Your task to perform on an android device: Create a playlist with the title name Funny Video without adding any video.
Image 0: 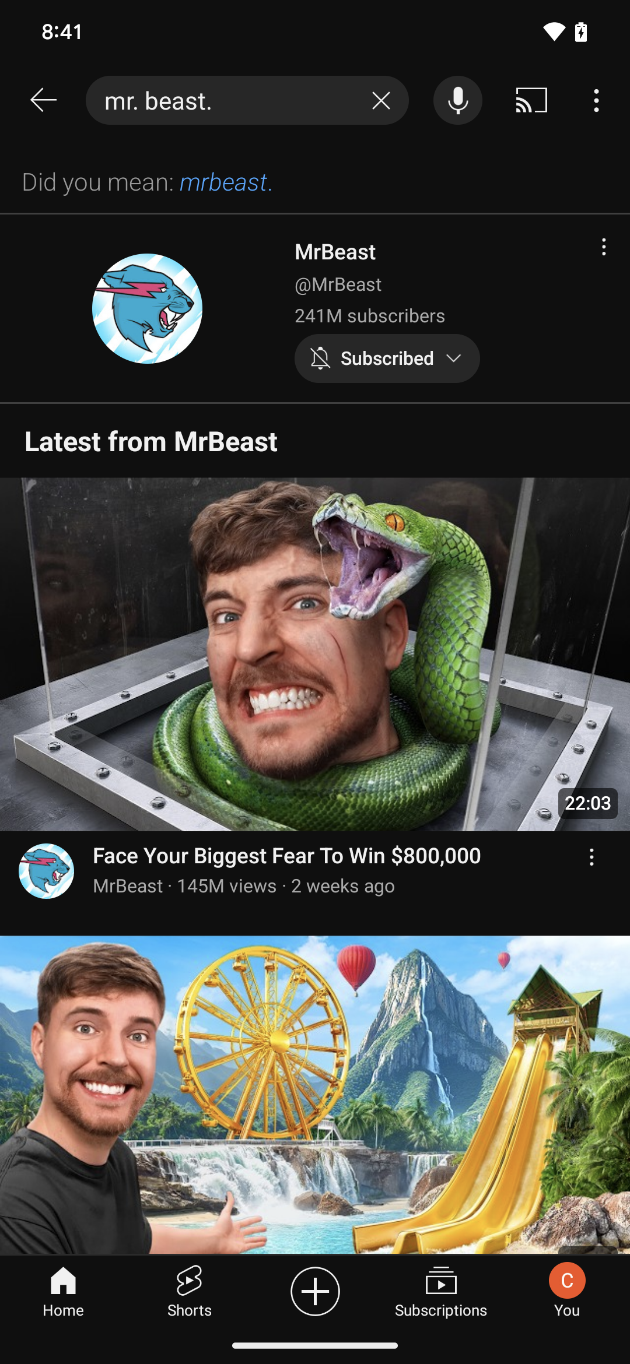
Click on the profile icon at the bottom right corner of the screen.
Step 0: click (567, 1291)
Image 1: 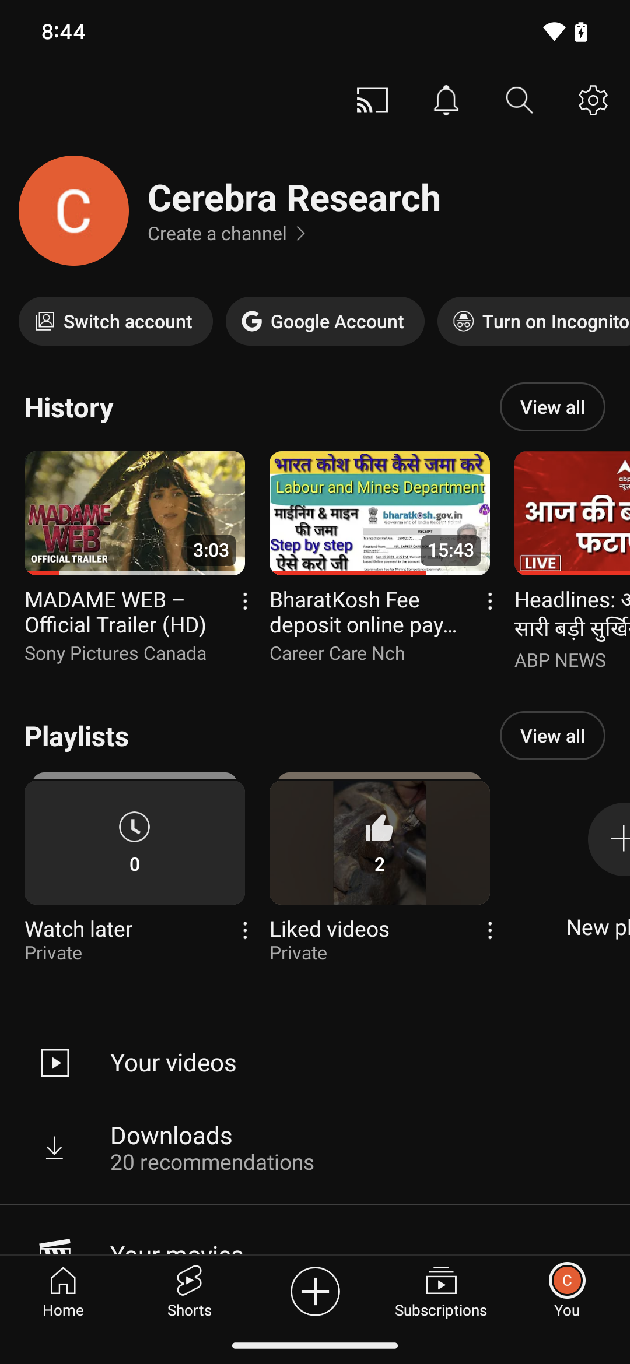
Click on the add button of the new playlist icon.
Step 1: click (607, 842)
Image 2: 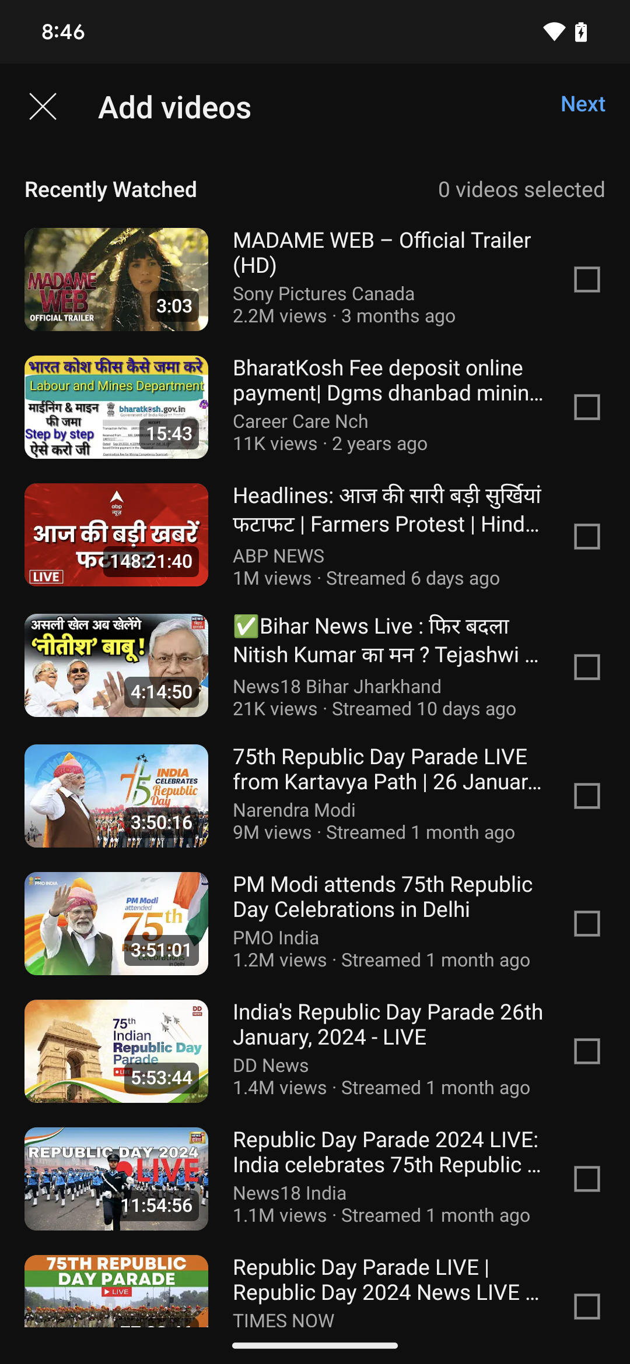
Click on the next button at the top right corner of the screen.
Step 2: click (583, 103)
Image 3: 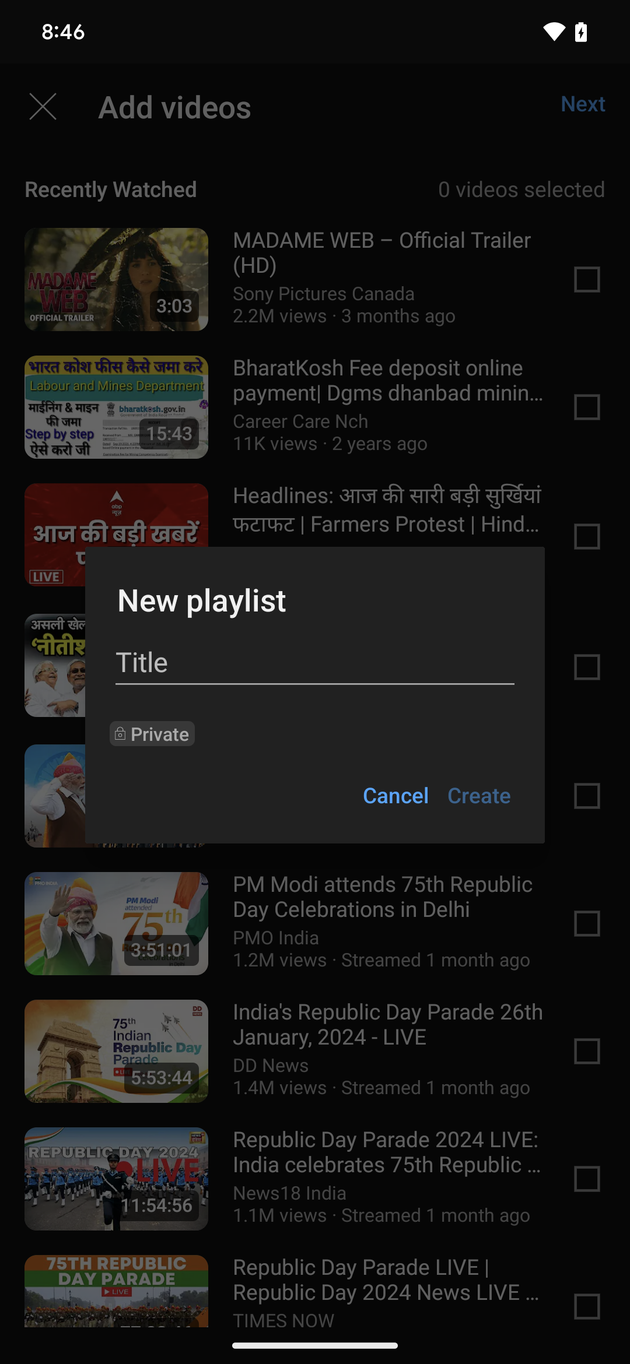
Click on the title input box.
Step 3: click (315, 662)
Image 4: 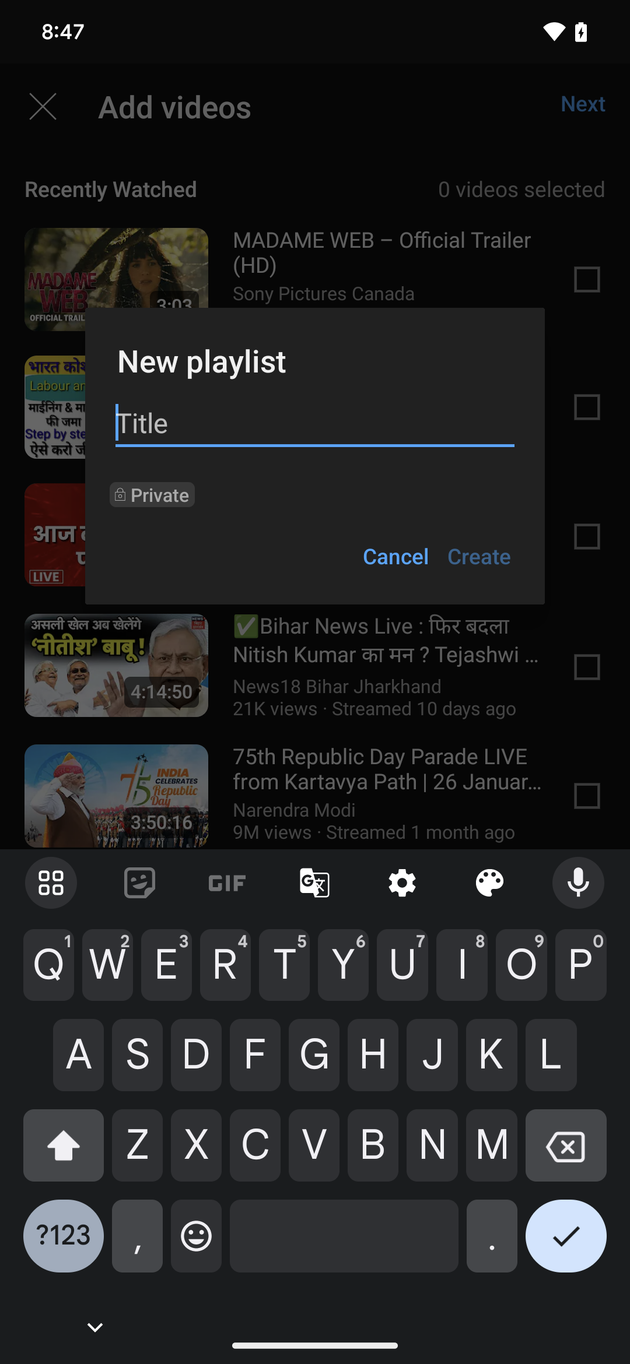
Type "Funny video" on the keyboard.
Step 4: type "Funny video"
Image 6: 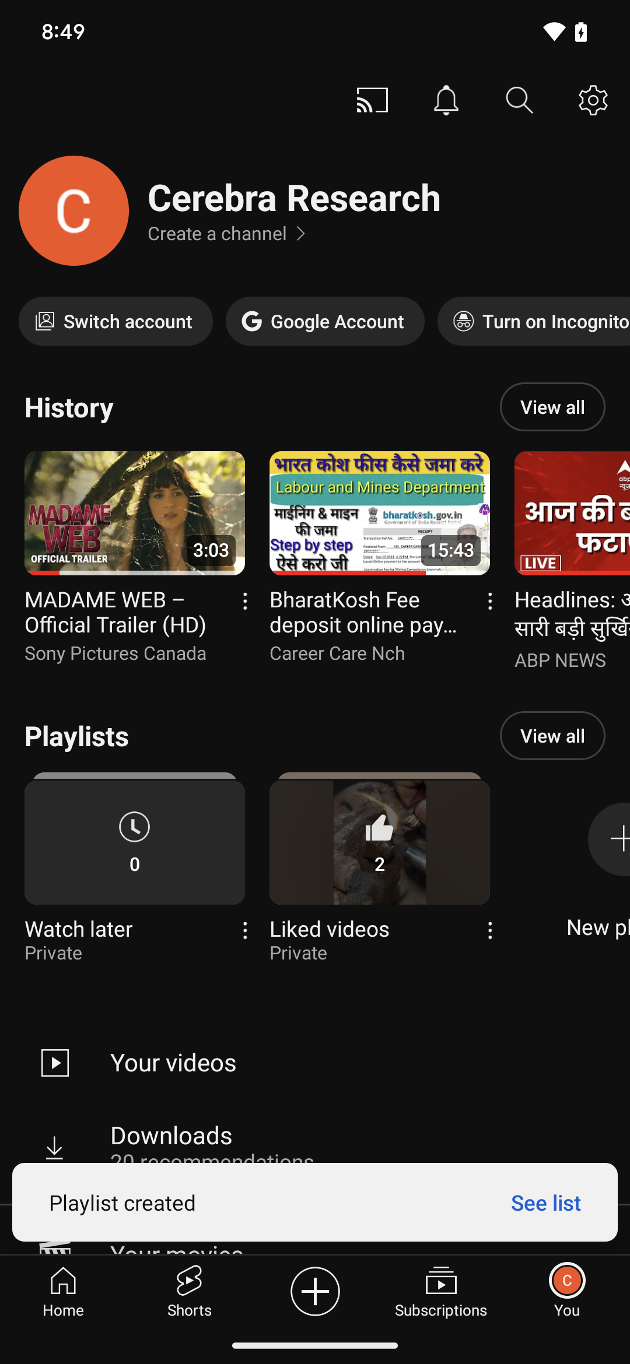
Click on the create button.
Step 6: wait